Your task to perform on an android device: In the Play Books app share 'All against all' files using gmail.
Image 0: 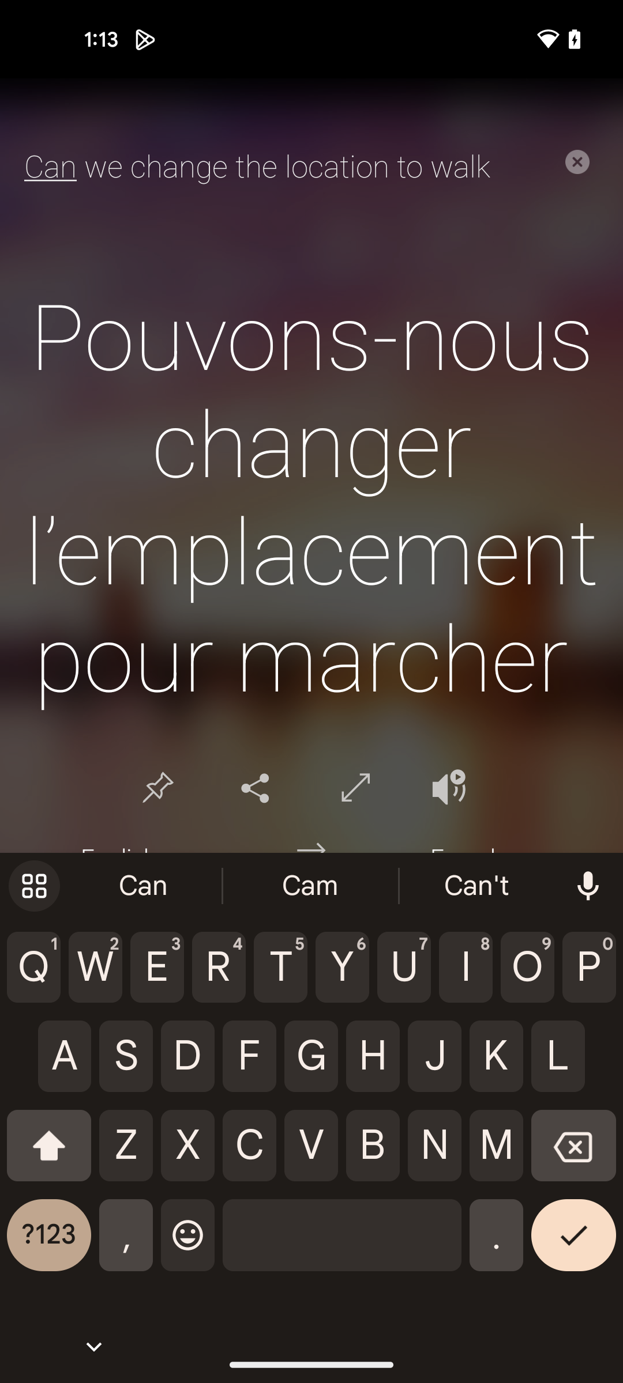
Open Play Books app
Step 0: open app "Google Play Books"
Image 2: 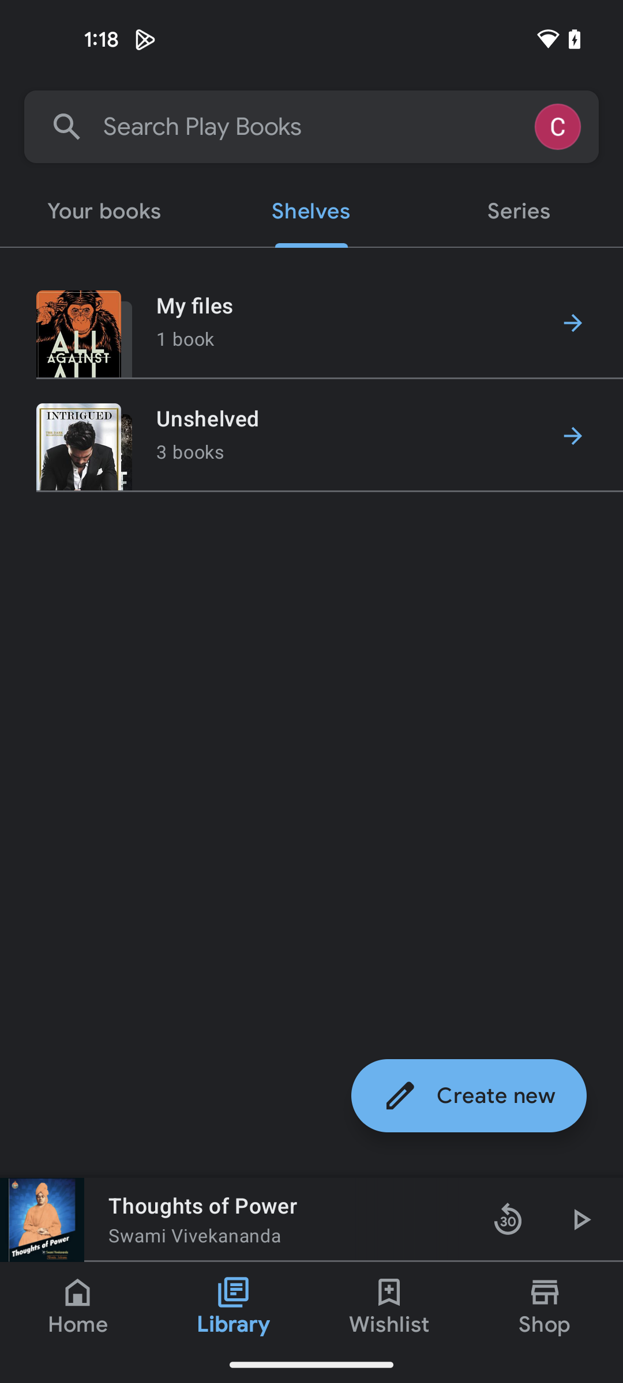
Click on my files option
Step 2: click (346, 305)
Image 3: 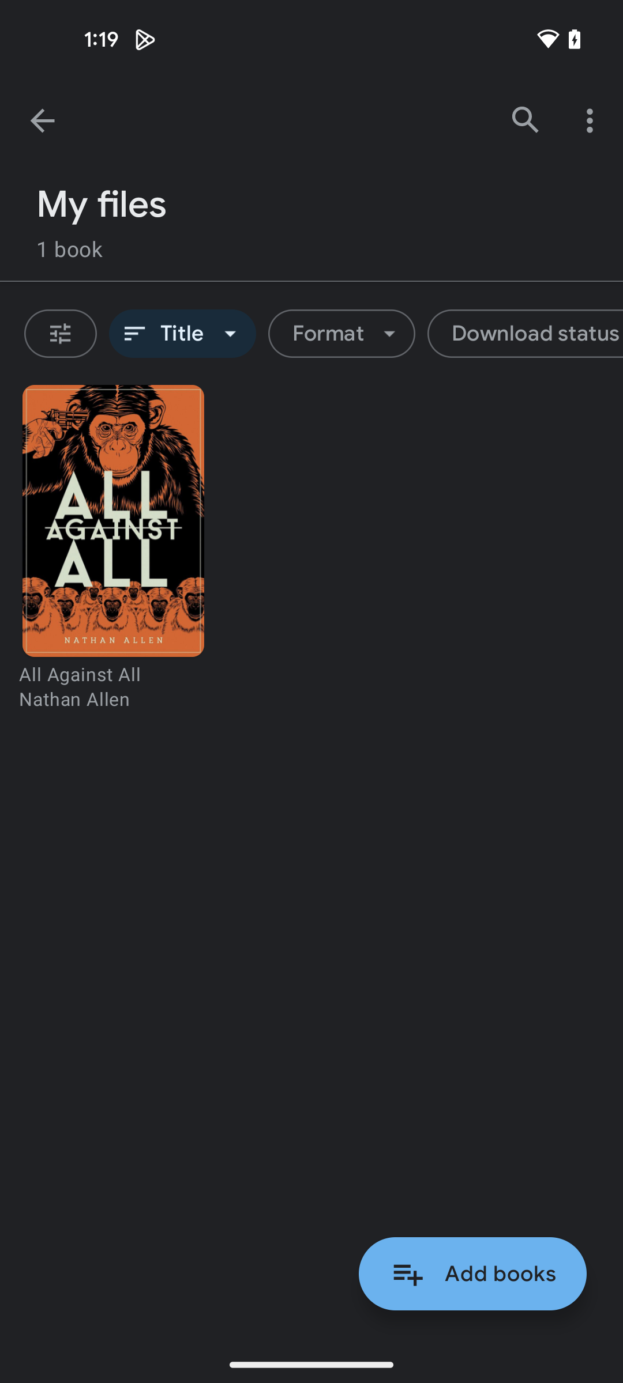
Select the file
Step 3: click (113, 545)
Image 4: 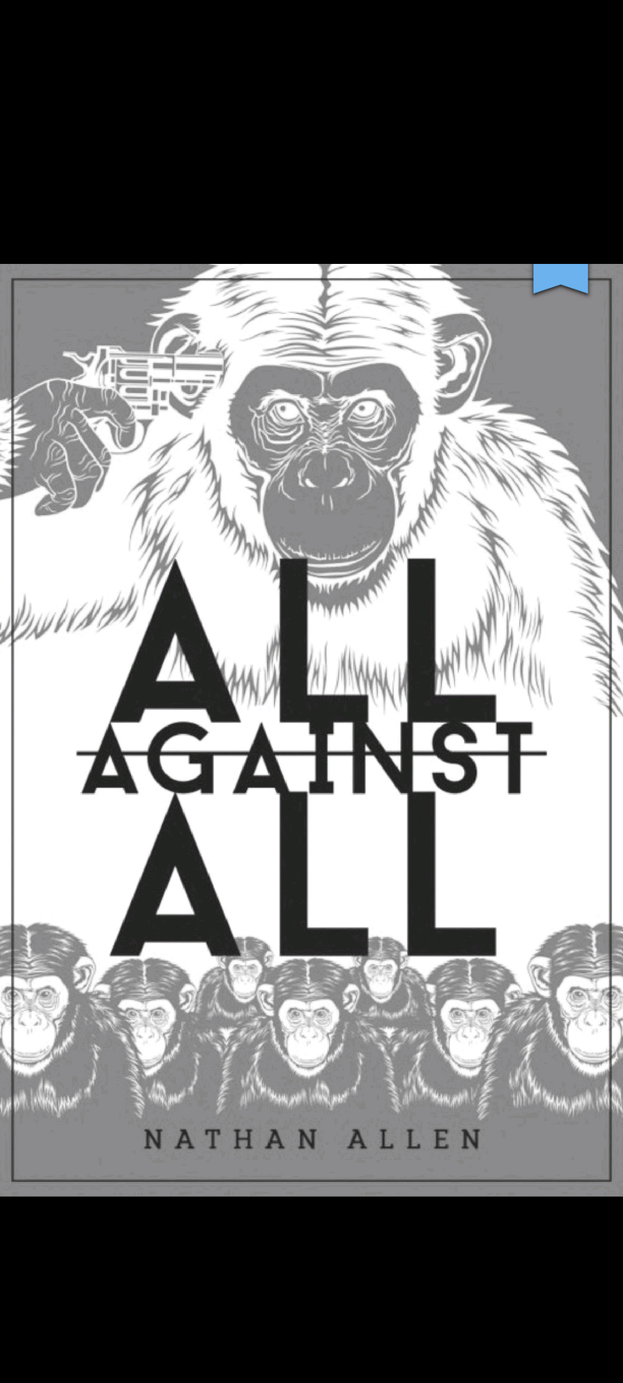
Select the file
Step 4: wait
Image 5: 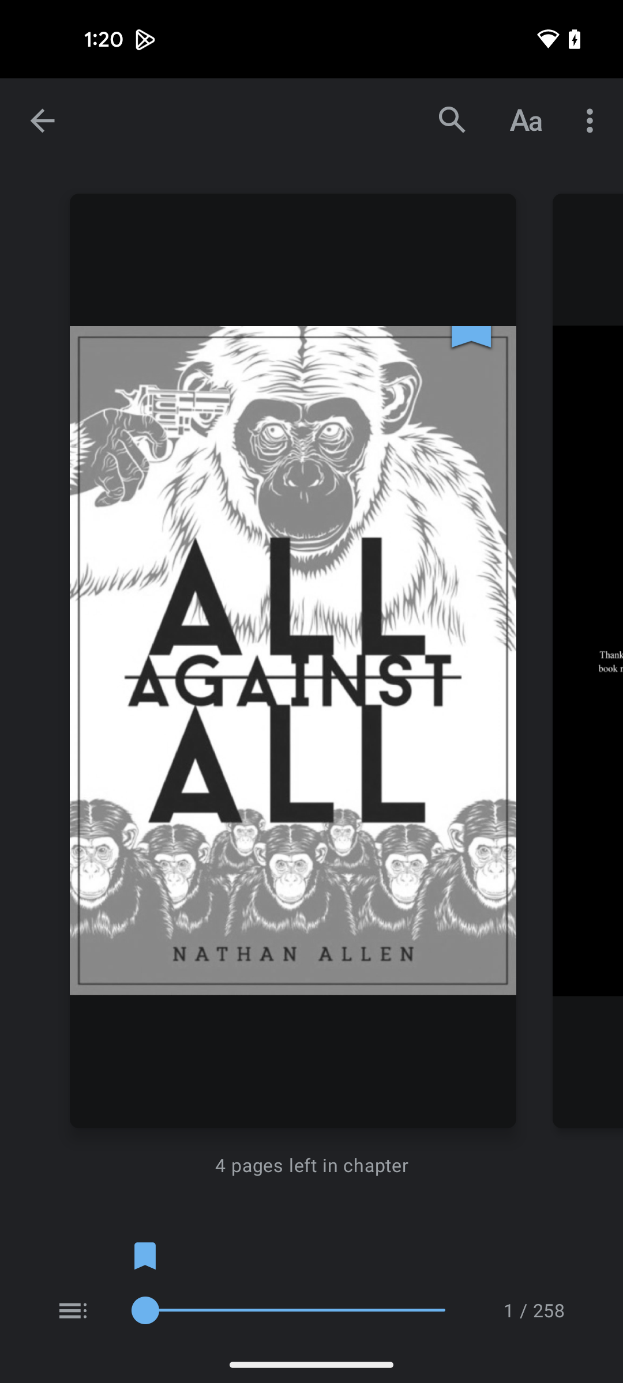
Click on three dots at the top right corner of the screen
Step 5: click (592, 120)
Image 6: 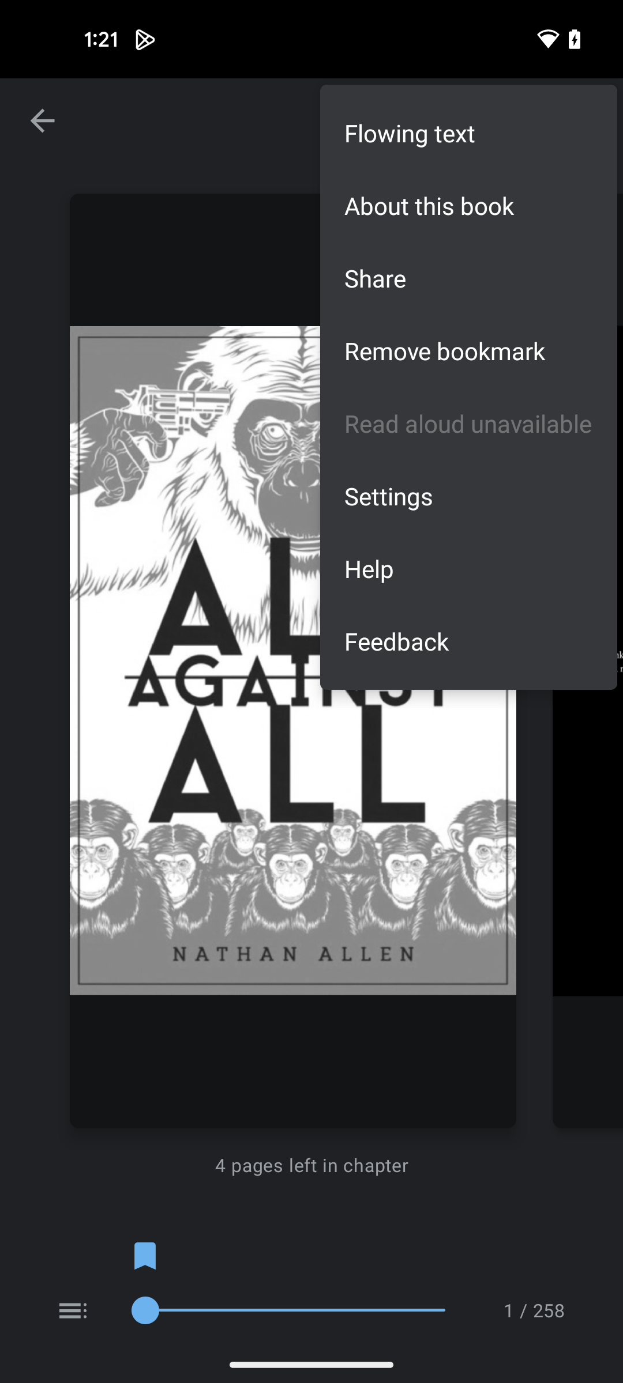
Click on the share option
Step 6: click (468, 278)
Image 7: 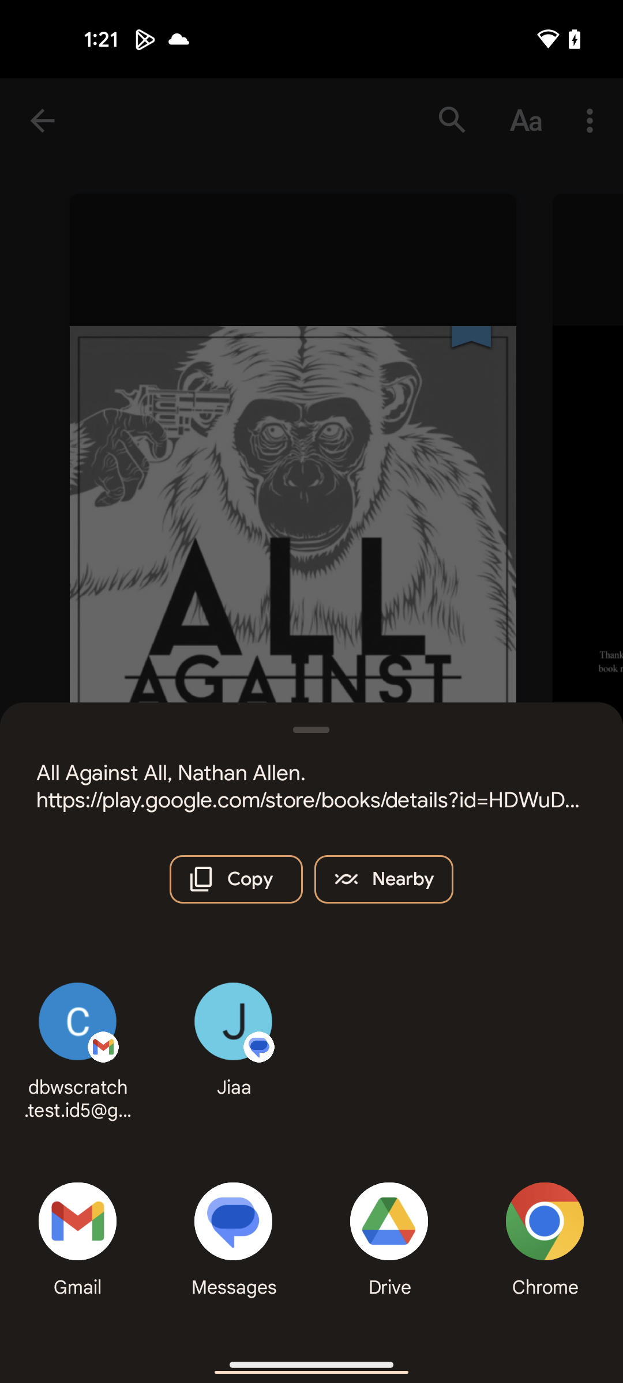
Select the Gmail option at the bottom left corner of the screen
Step 7: click (77, 1221)